Your task to perform on an android device: In the Flora app, I want to get an inspiration article for "string of bananas  - All you need to know".
Image 0: 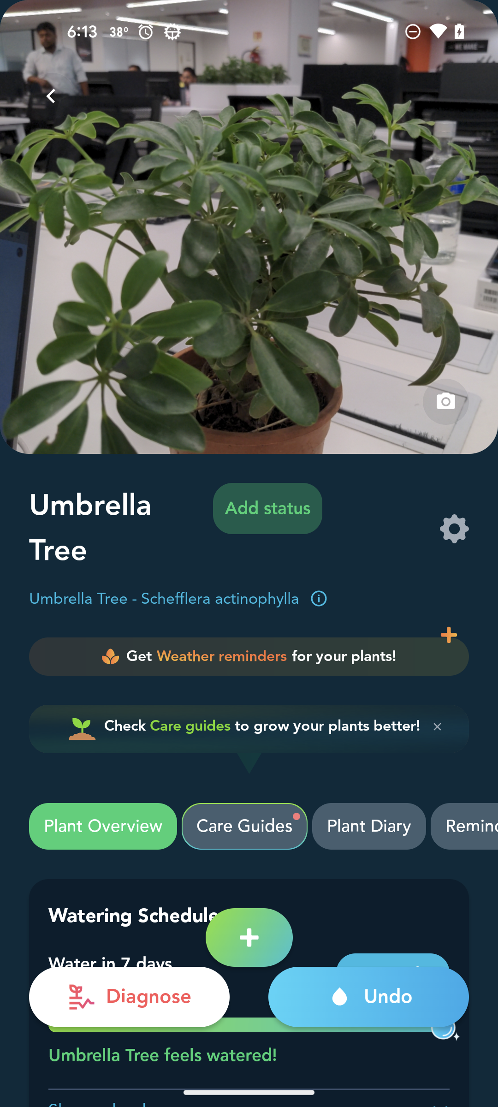
Go back to previous page 
Step 0: press back button
Image 1: 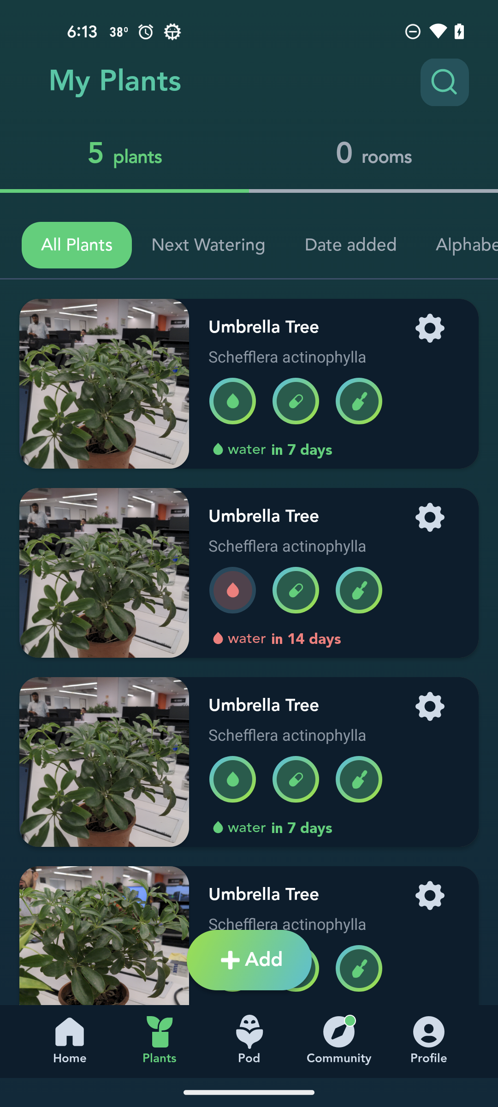
Click on the Home tab
Step 1: click (69, 1031)
Image 3: 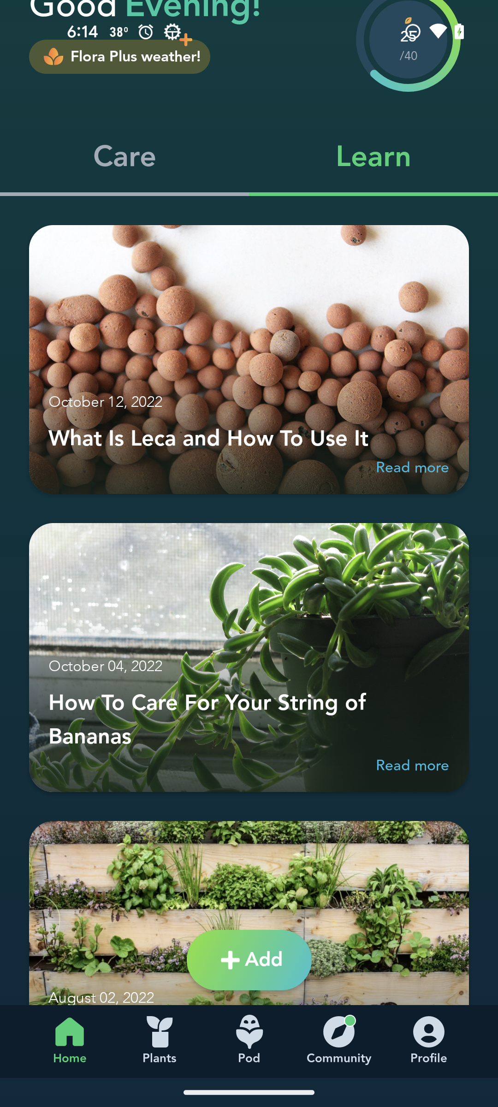
Click on the string of bananas 
Step 3: click (249, 720)
Image 4: 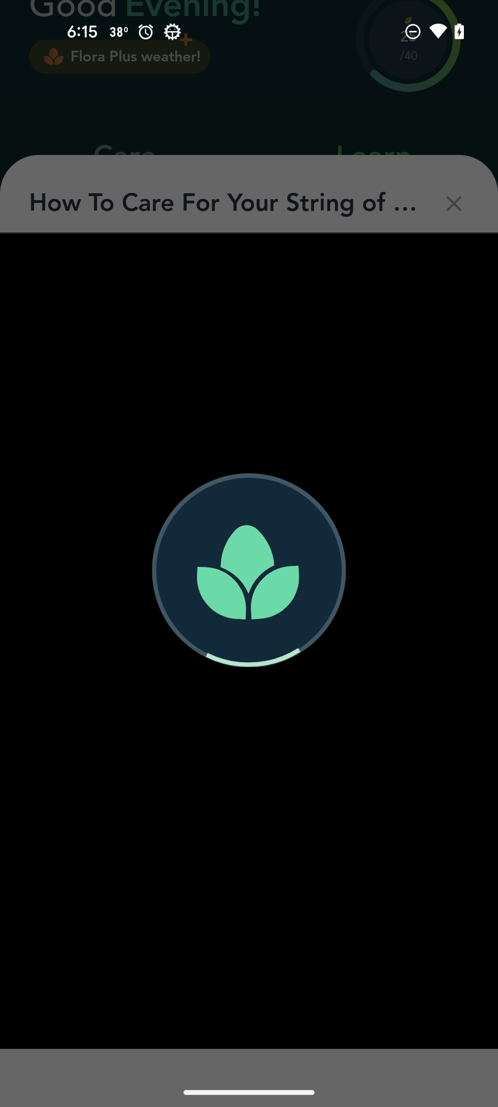
Click on the string of bananas 
Step 4: wait
Image 5: 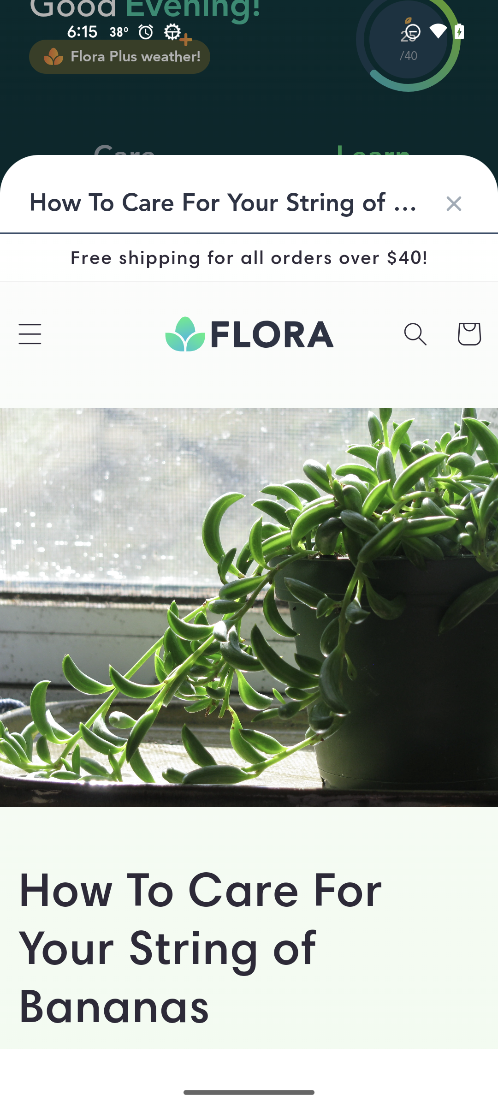
Swipe up
Step 5: scroll down
Image 6: 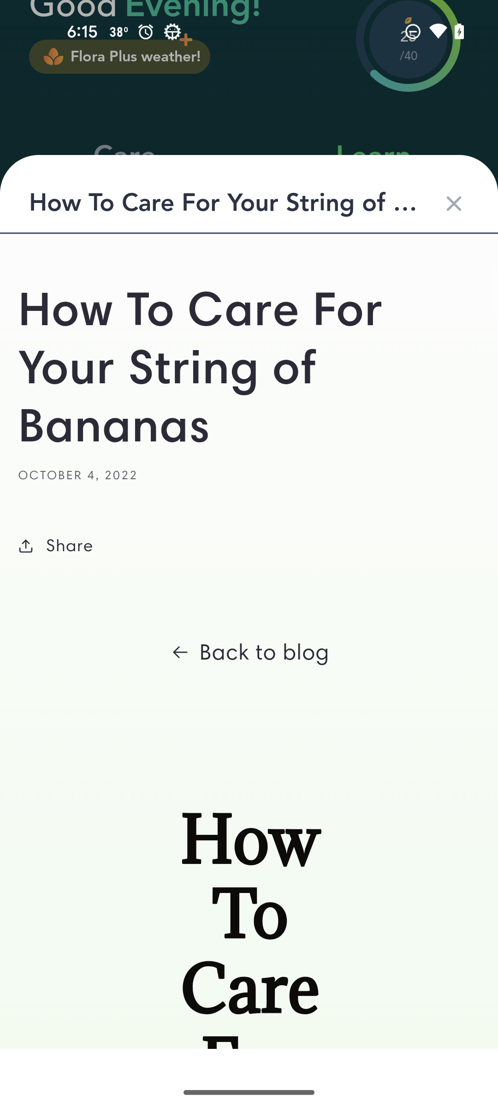
Swipe up
Step 6: scroll down
Image 7: 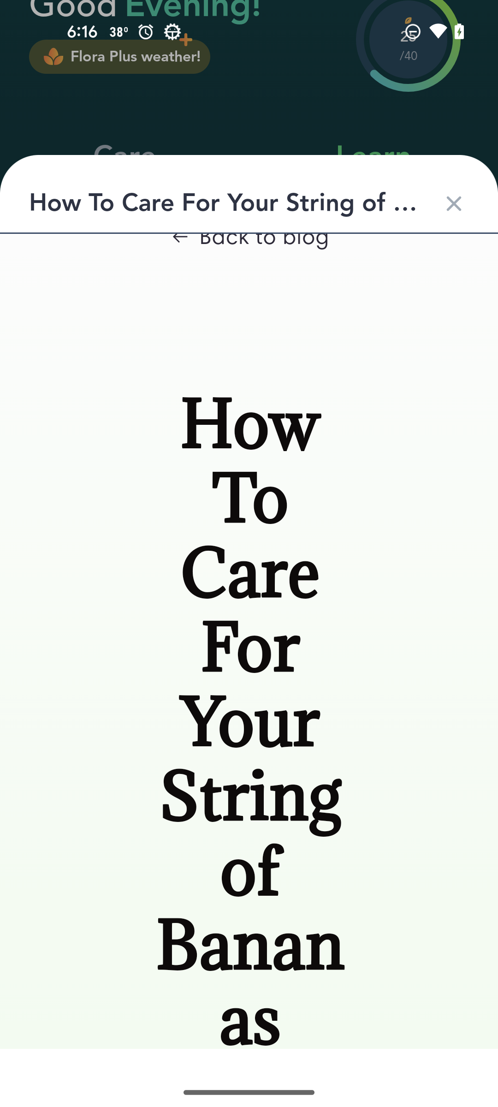
Swipe up
Step 7: scroll down
Image 8: 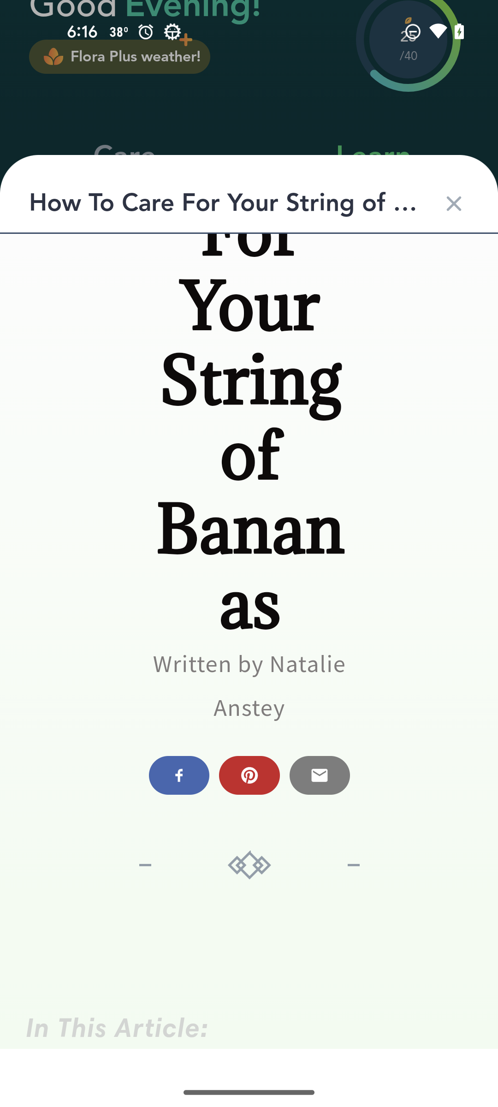
Swipe up
Step 8: scroll down